Your task to perform on an android device: I want to add my wife's contact number to my phone's contact list and save it as Clara, so save 2111112222 this number as Clara in the Contacts app.
Image 0: 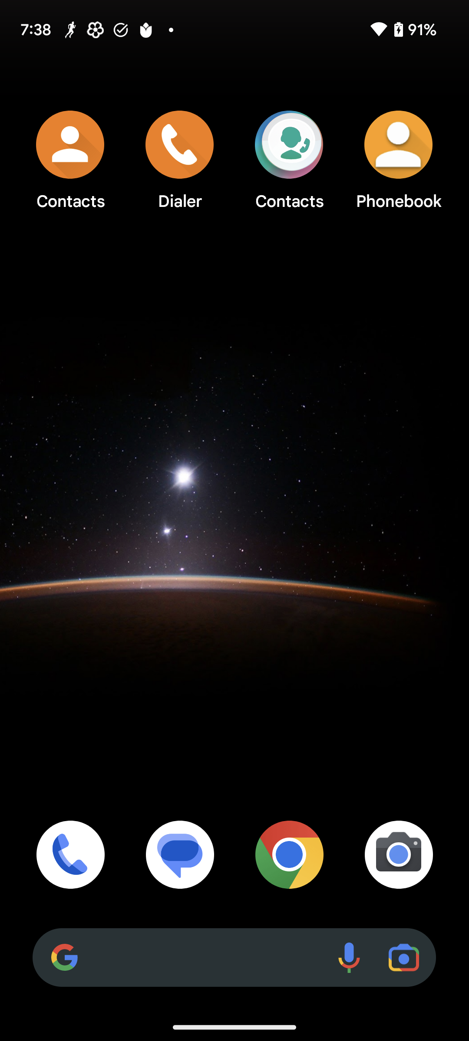
Click on the Contacts app to open this app.
Step 0: click (289, 159)
Image 1: 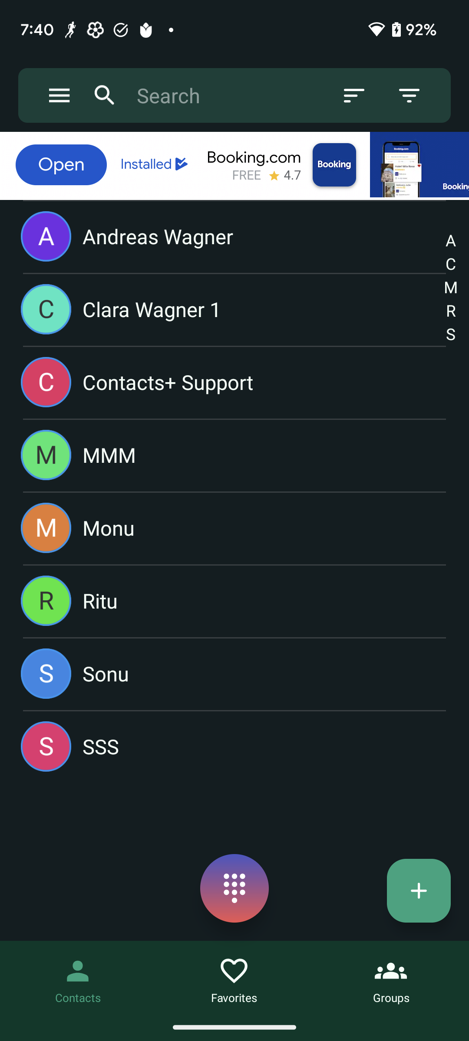
Click on the plus icon at the bottom right corner of the screen to create a new contact.
Step 1: click (419, 890)
Image 3: 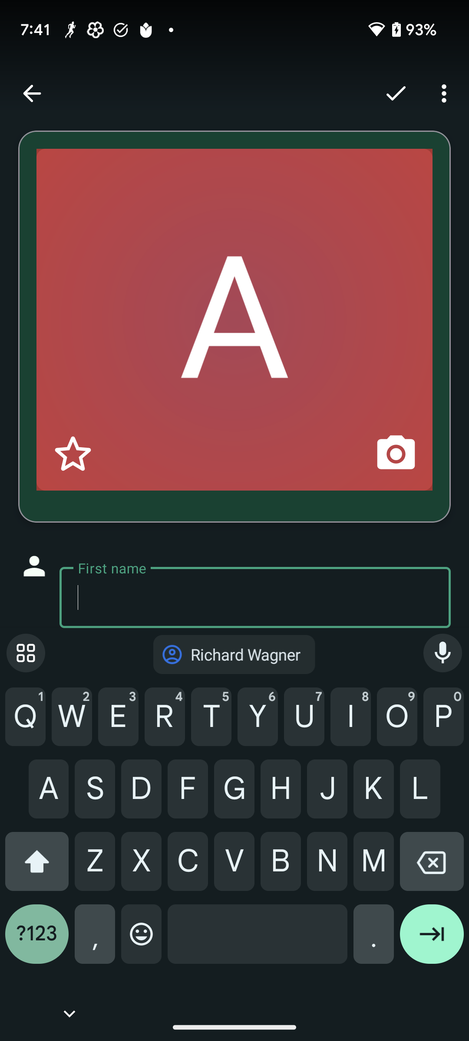
Type Clara in the first input box to save the name of this contact.
Step 3: type "Clara"
Image 4: 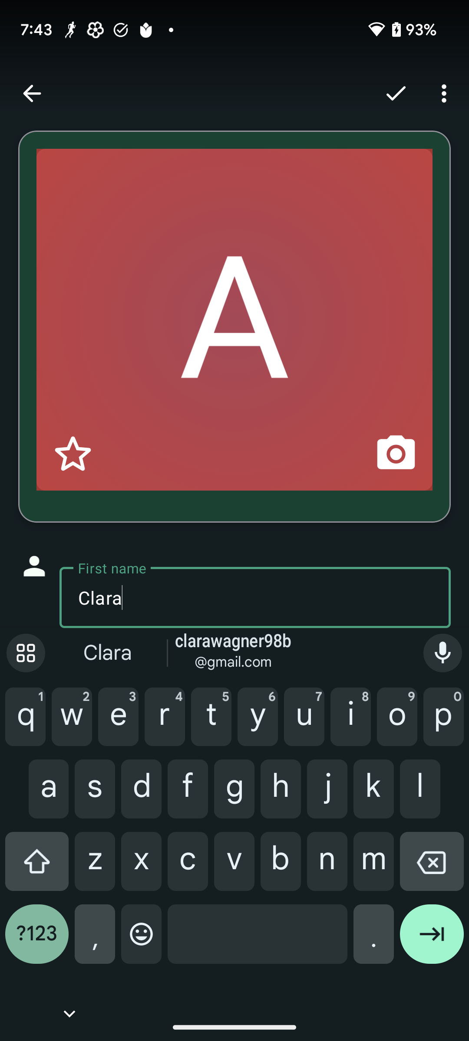
Scroll down to view the number input box to set the number of this contact.
Step 4: scroll down
Image 5: 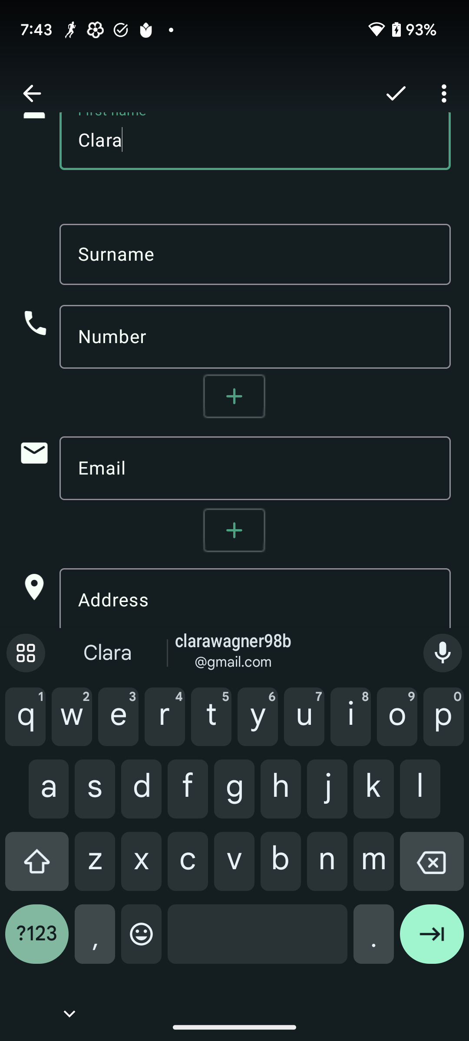
Click on the number input box to add the number to this contact.
Step 5: click (255, 337)
Image 6: 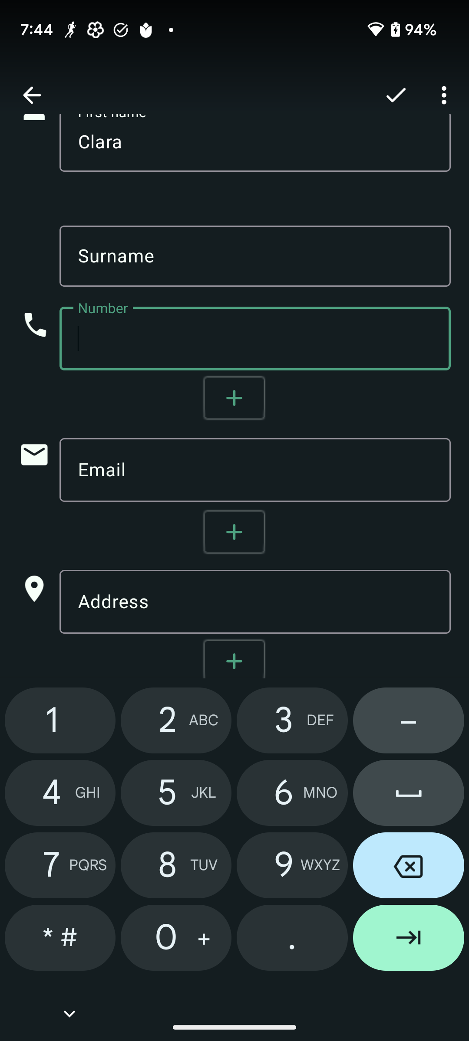
Type 2111112222 in the phone input box to add the number to this contact.
Step 6: type "2111112222"
Image 7: 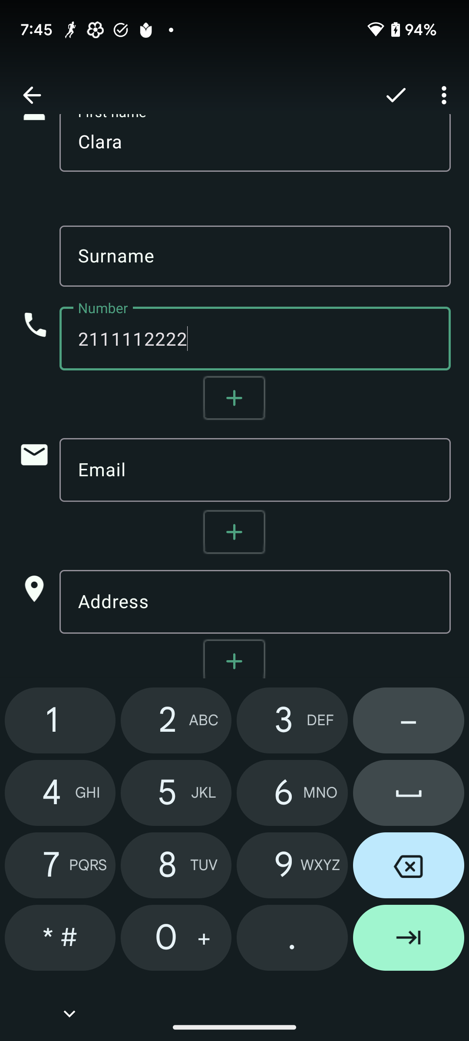
Click on the right tick icon at the top right corner of the screen to save this contact to my contact list.
Step 7: click (396, 95)